Your task to perform on an android device: I'm tired of the height of the low-top shoes, so it's time to switch. Select the high-top shoe height via the Nike app.
Image 0: 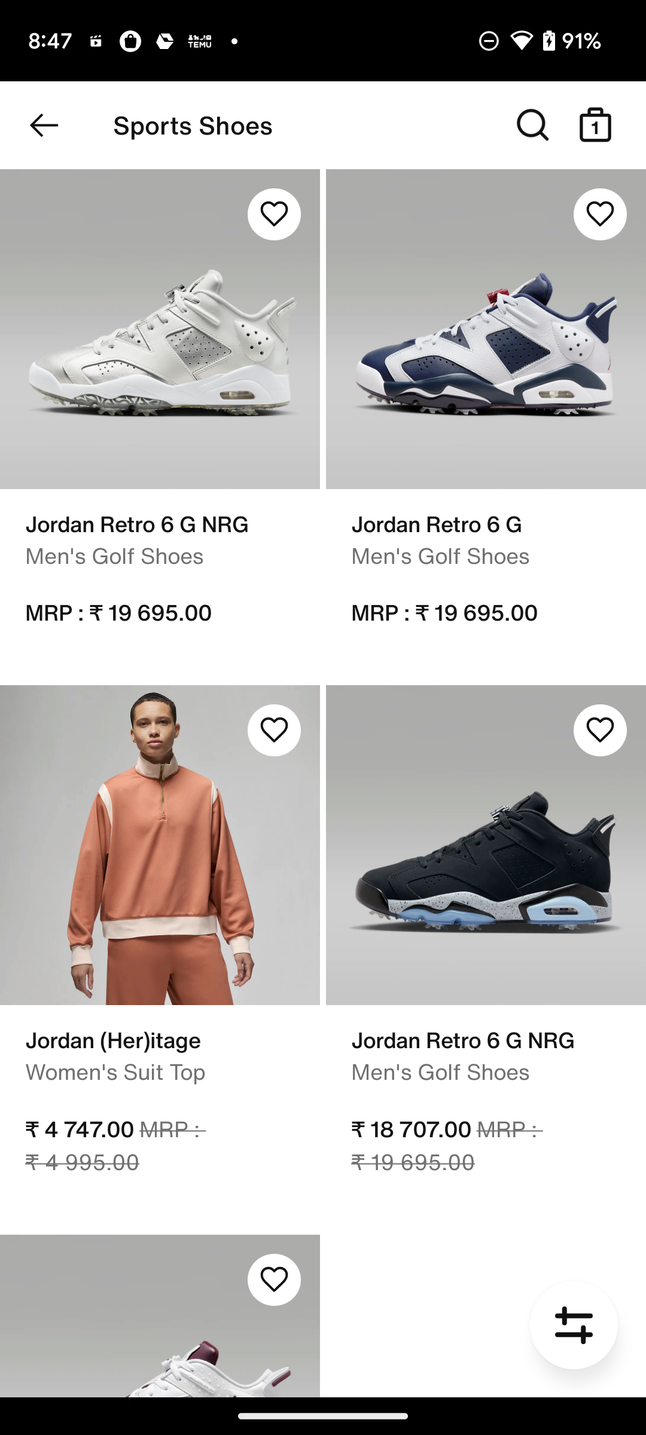
Click on the Filter icon at the bottom right corner of the screen
Step 0: click (574, 1325)
Image 1: 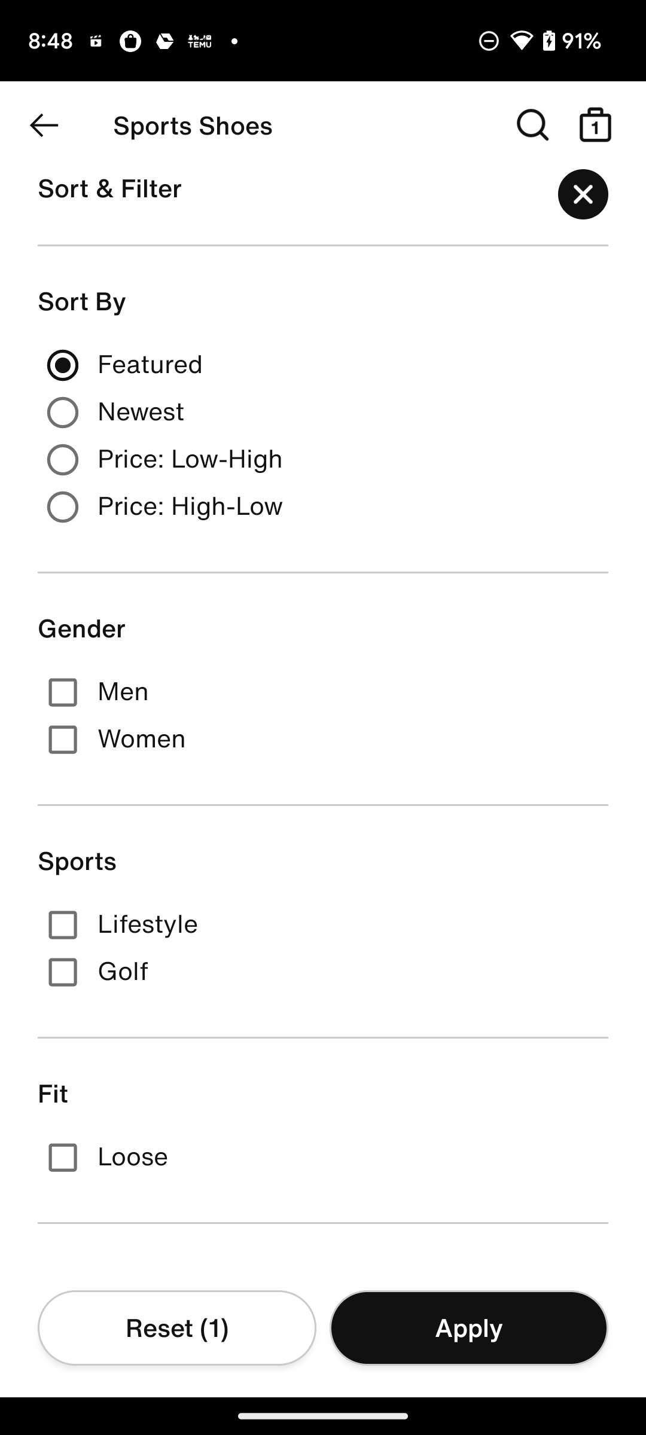
swipe up for Shoe Height
Step 1: scroll down
Image 2: 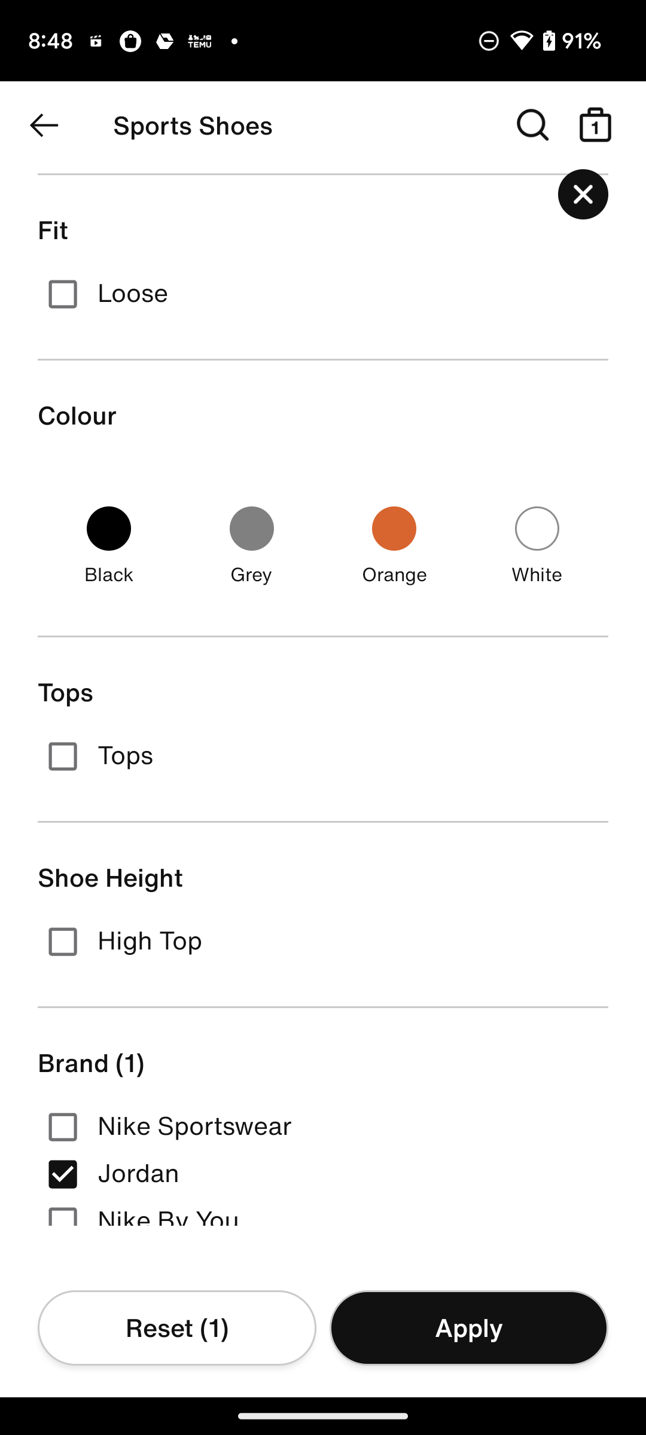
Click on the check box of High Top Shoe Height
Step 2: click (63, 939)
Image 3: 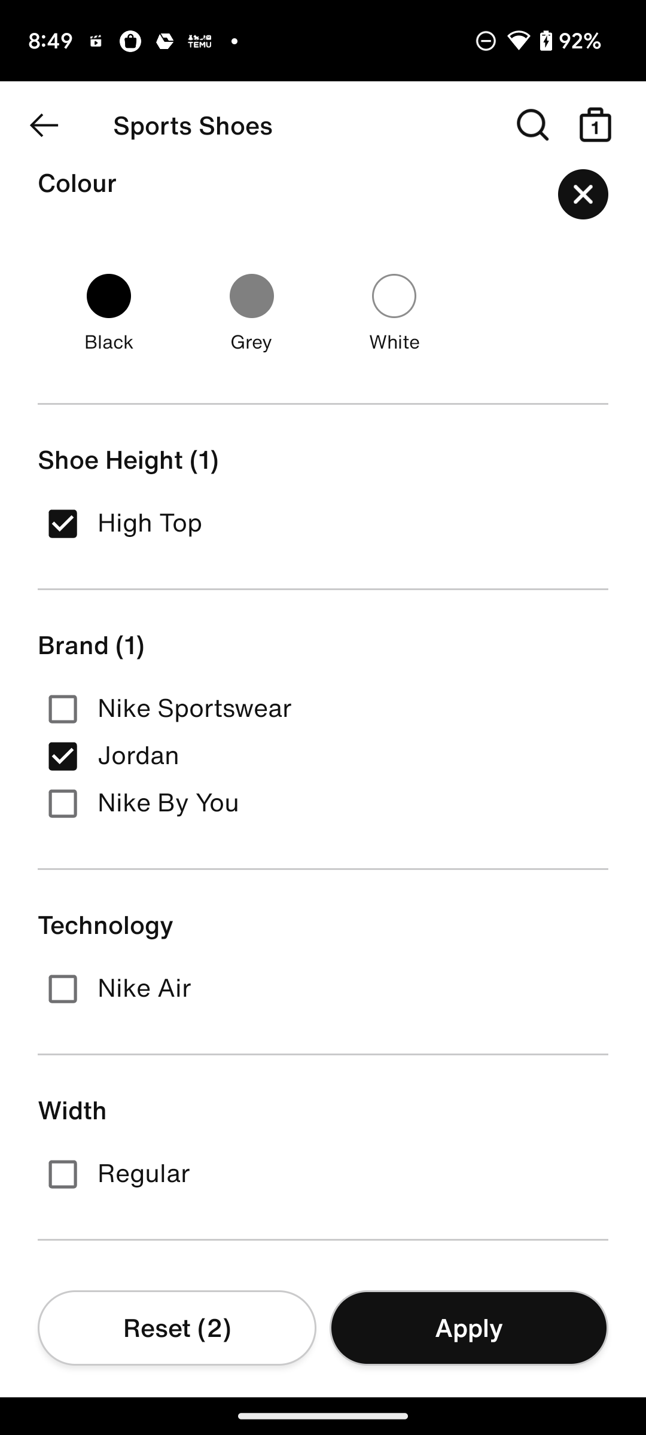
Click on Apply button at the bottom of the screen
Step 3: click (468, 1327)
Image 4: 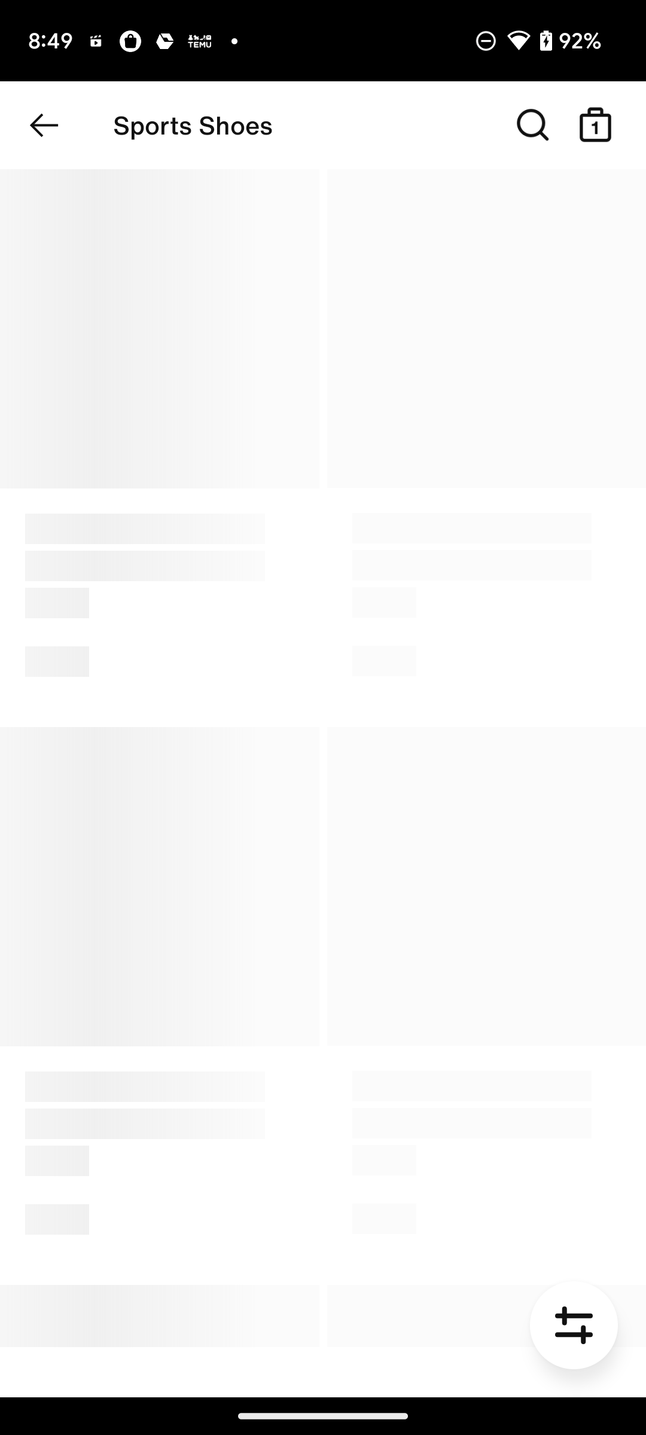
Click on Apply button at the bottom of the screen
Step 4: wait